Your task to perform on an android device: Go to the Edmunds app and search the BMW NEW 2022 series  M20ixDrive .
Image 0: 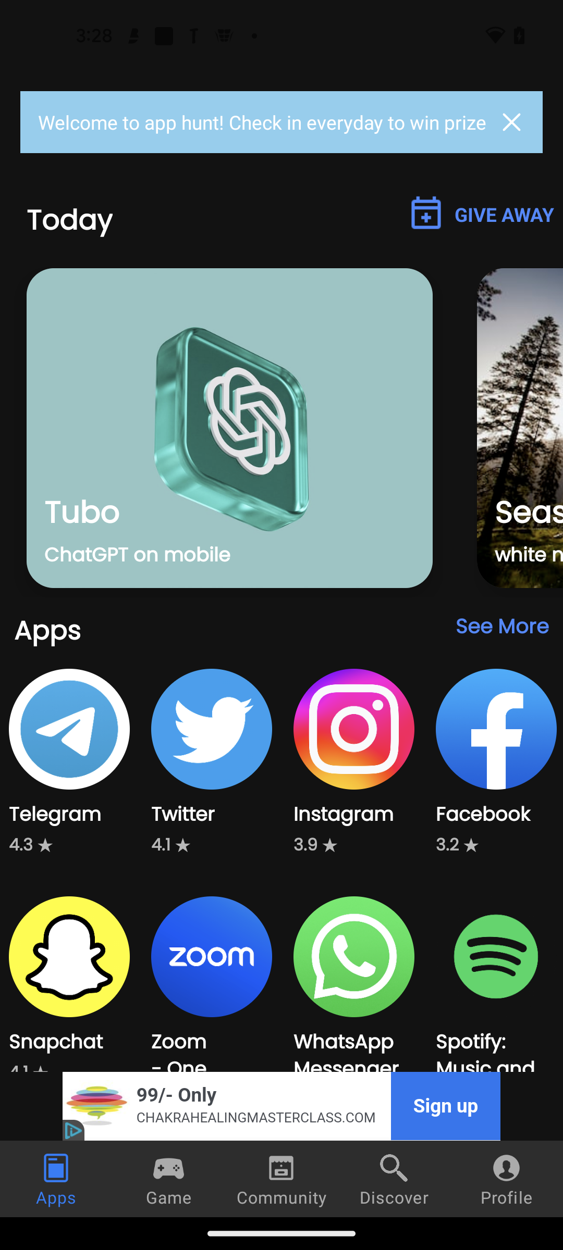
open the EDmunds app
Step 0: open app "Edmunds"
Image 1: 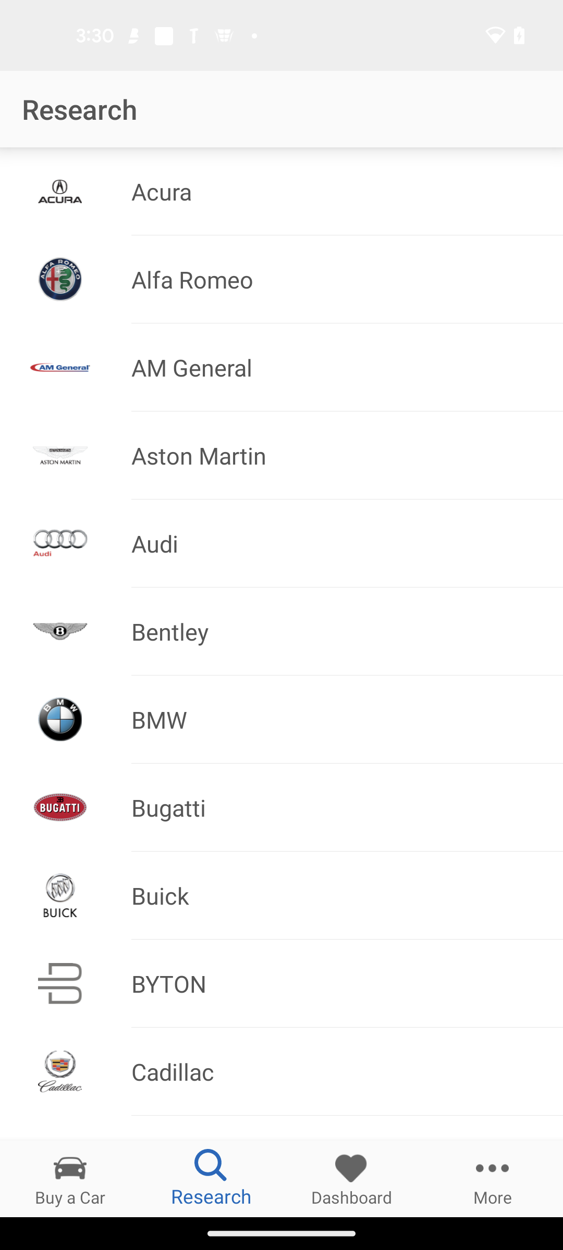
Click on the BMW option
Step 1: click (341, 719)
Image 2: 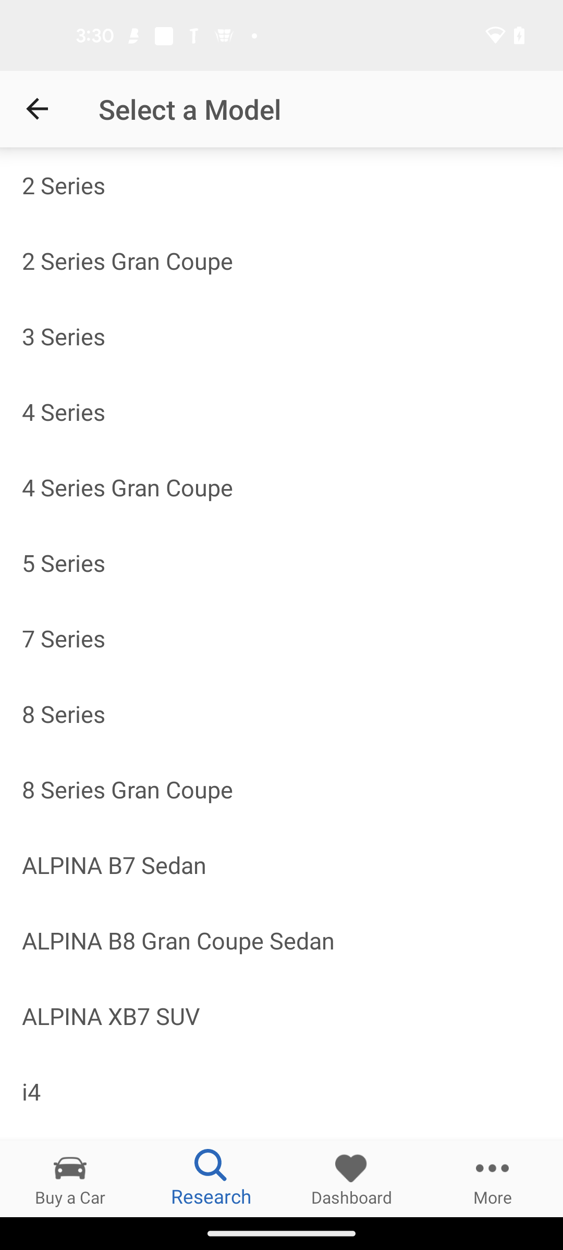
Click on the 2 series option of the screen
Step 2: click (281, 185)
Image 4: 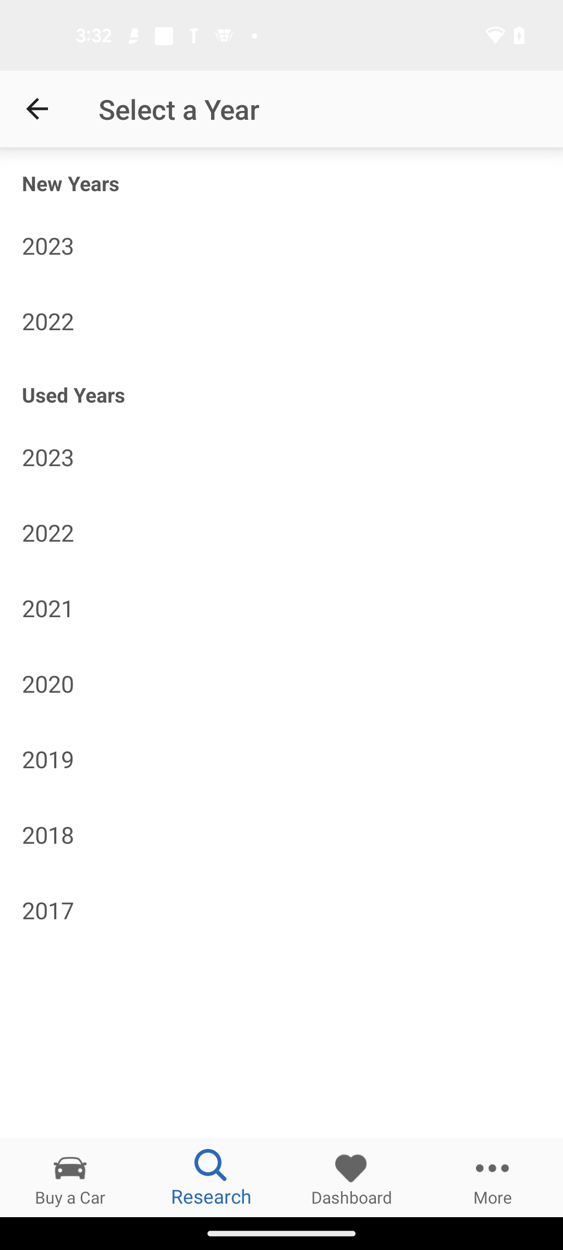
Select the 2023 option in the new year section 
Step 4: click (281, 245)